Your task to perform on an android device: I want to view the Nike Fly 4 brand shoes and view the price and features.
Image 0: 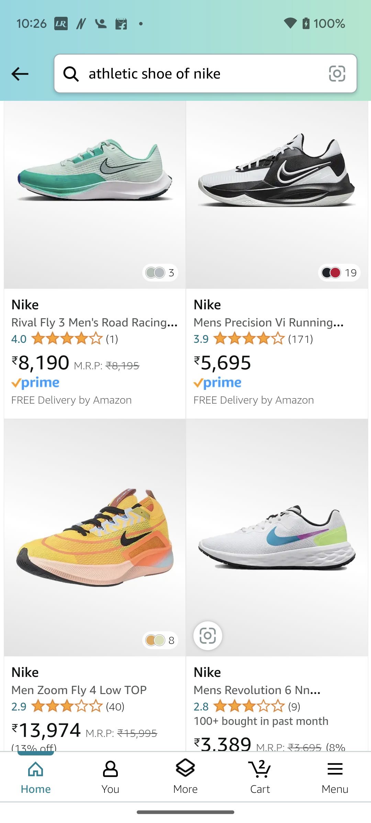
Click on the Men Nike fly 4 shoe
Step 0: click (94, 538)
Image 1: 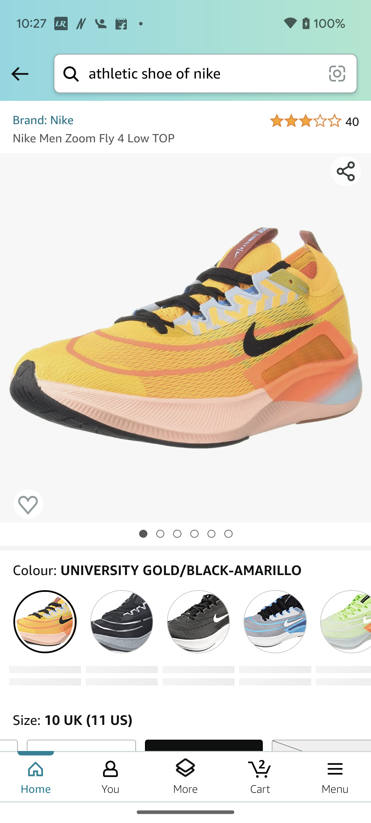
Scroll up to view the price and specification 
Step 1: scroll down
Image 2: 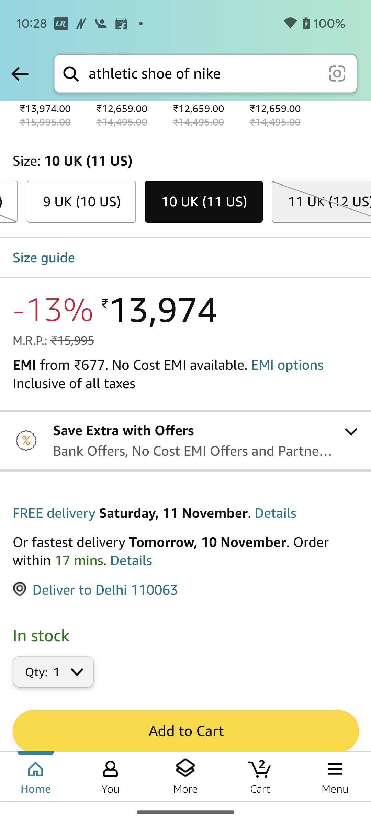
Scroll up to view the price and specification 
Step 2: scroll down
Image 3: 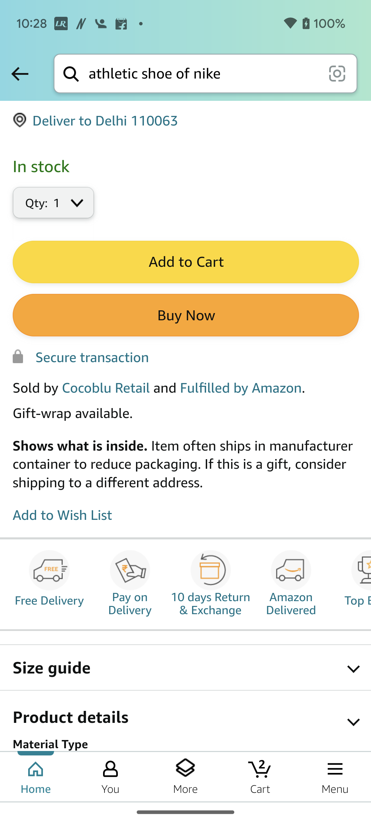
Scroll up to view the price and specification 
Step 3: scroll down